Your task to perform on an android device: I would like to save the t-shirt on the adidas app to buy it in the future when its price drops.
Image 0: 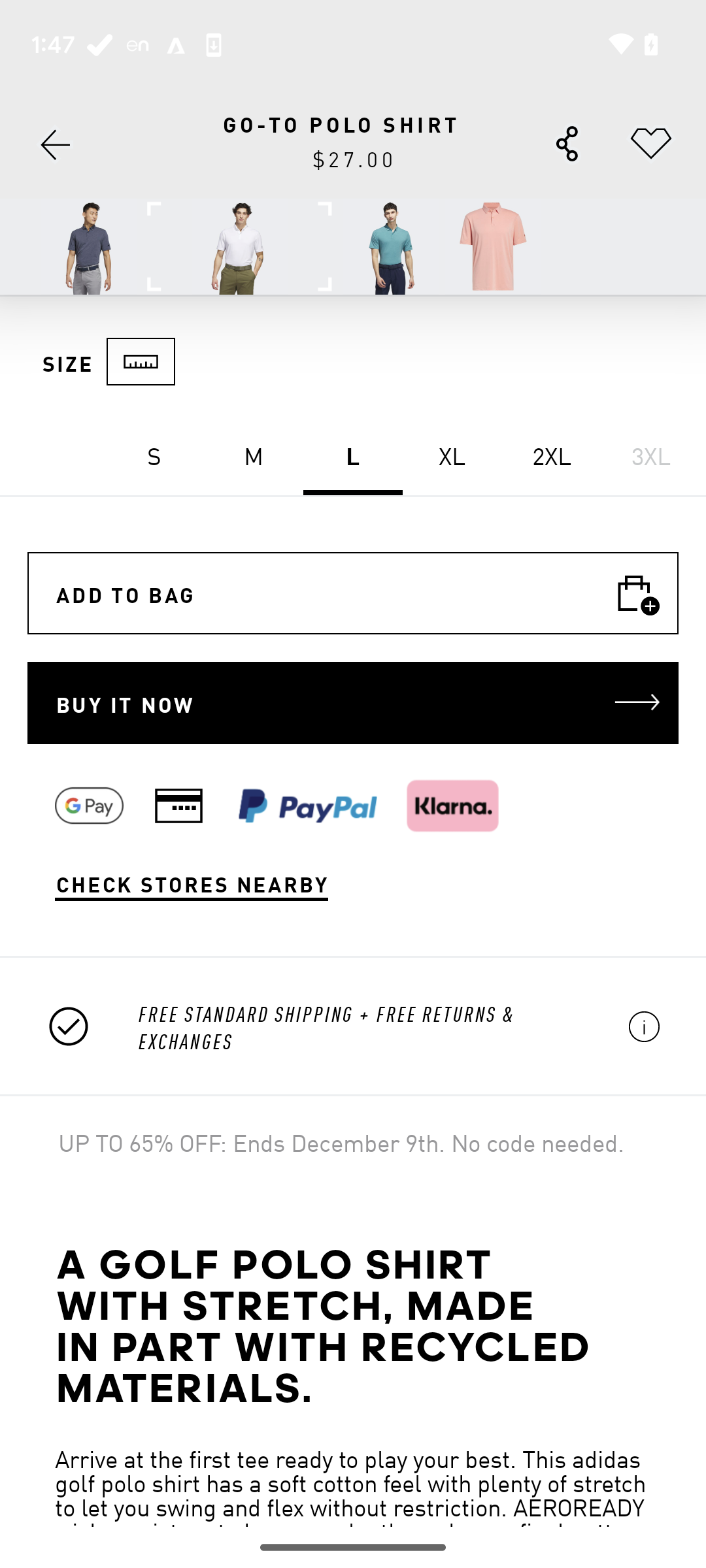
Swipe up
Step 0: scroll up
Image 1: 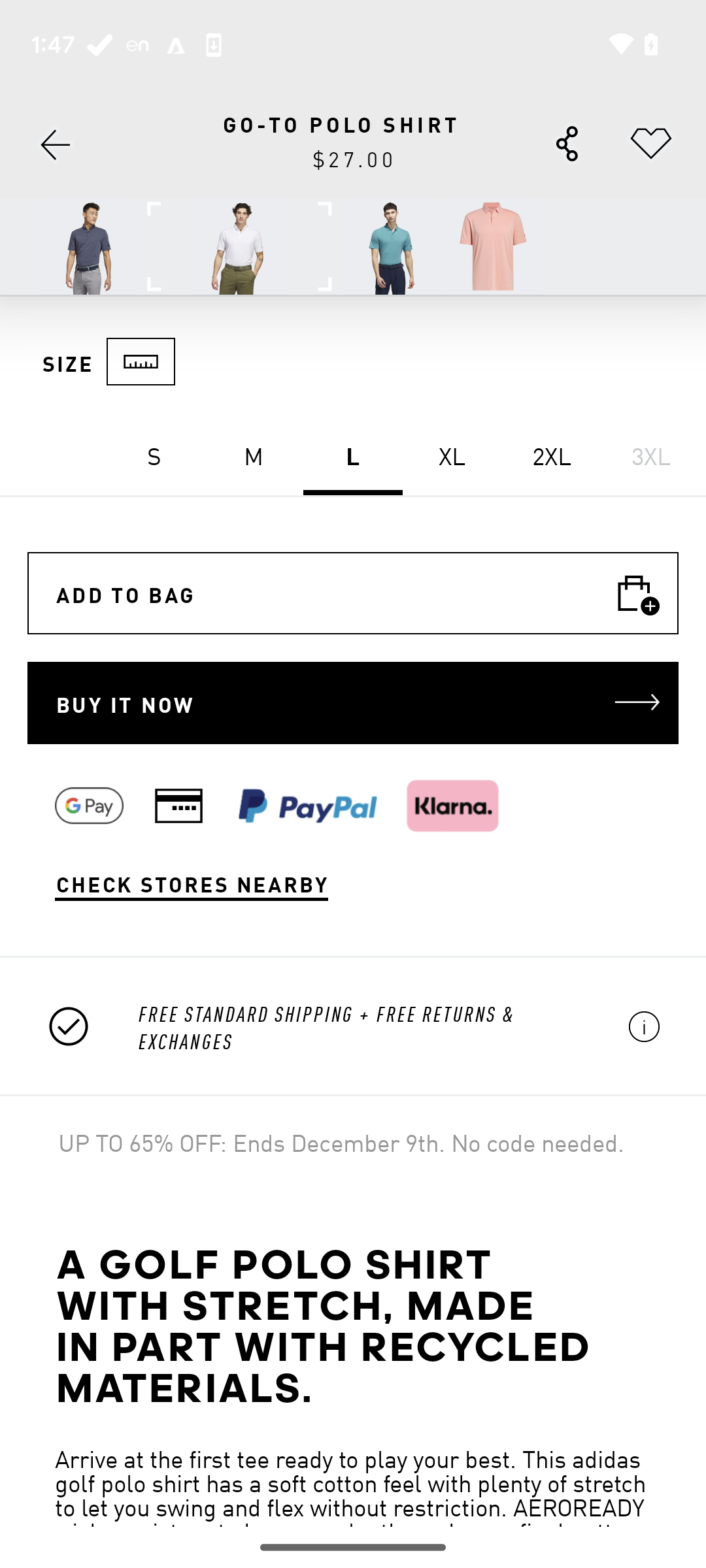
Swipe up
Step 1: scroll up